Your task to perform on an android device: I want to analyze the weather and temperature through the weather map of my city and nearby lands, so analyze the weather map of my city in the AccuWeather app.
Image 0: 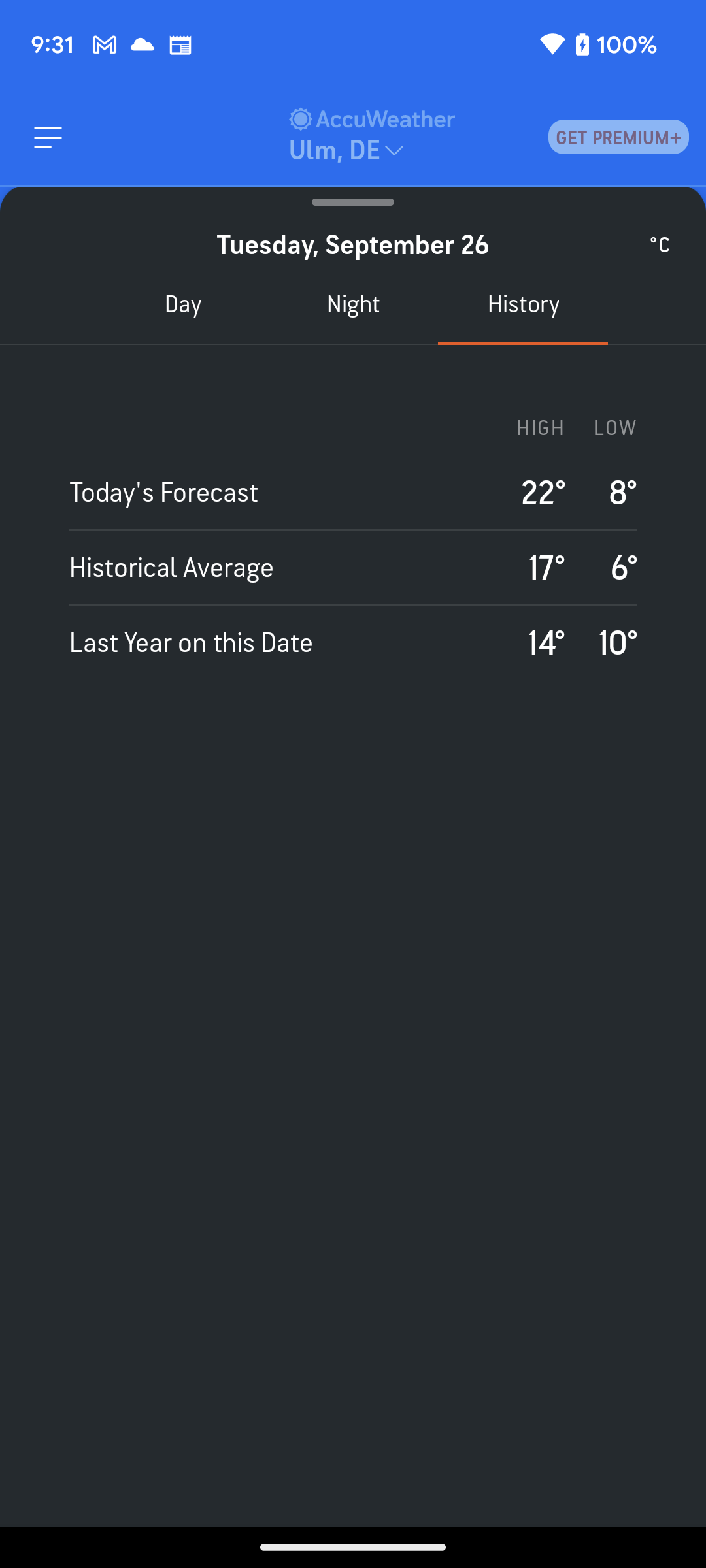
Go back to the previous page
Step 0: press back button
Image 1: 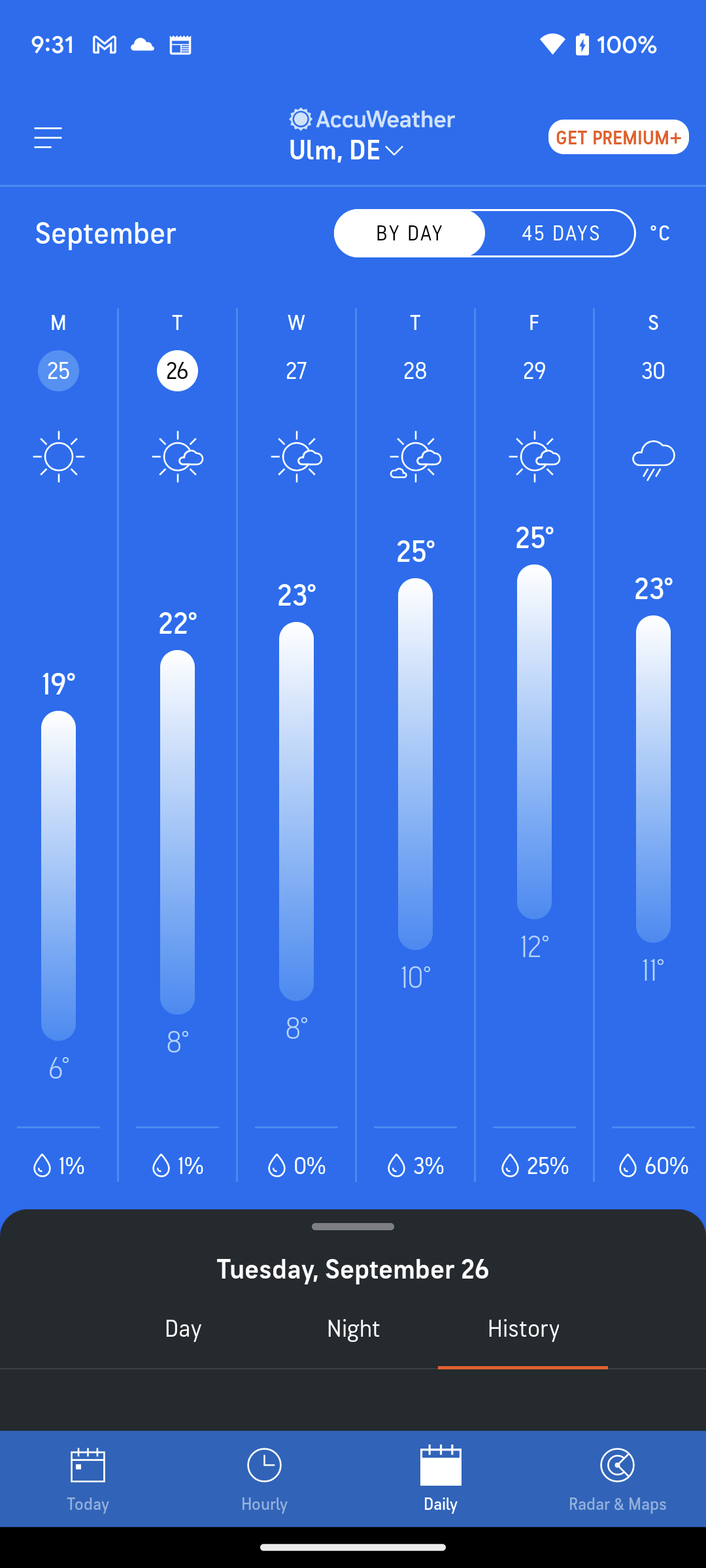
Click on the Radar & Maps tab at the bottom right corner of the screen to view the weather map 
Step 1: click (618, 1478)